Your task to perform on an android device: I want to evaluate the Amazon Basic 23-piece Magnetic Ratchet Wrench and Screwdriver Set 23-Pieces against other similar products in order to determine which screwdriver set from the USA Online Shopping app is the best.
Image 0: 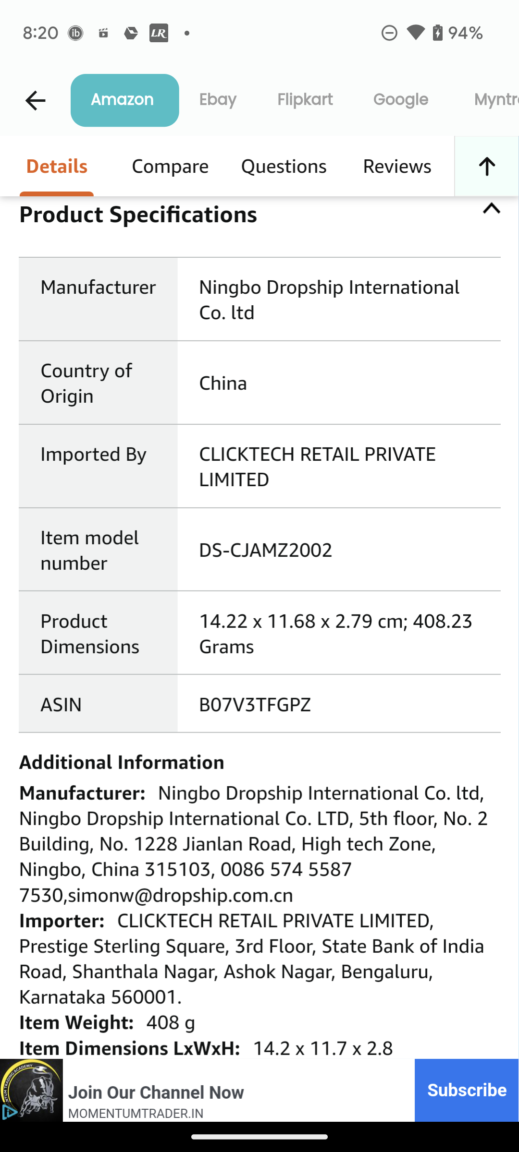
swipe up for similar items
Step 0: scroll down
Image 1: 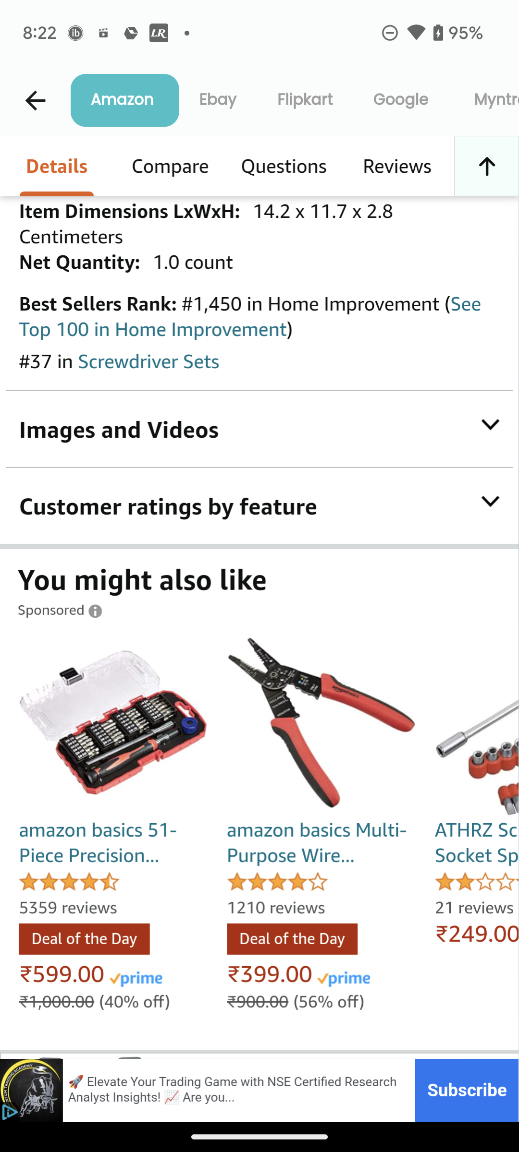
swipe up for similar items
Step 1: scroll down
Image 2: 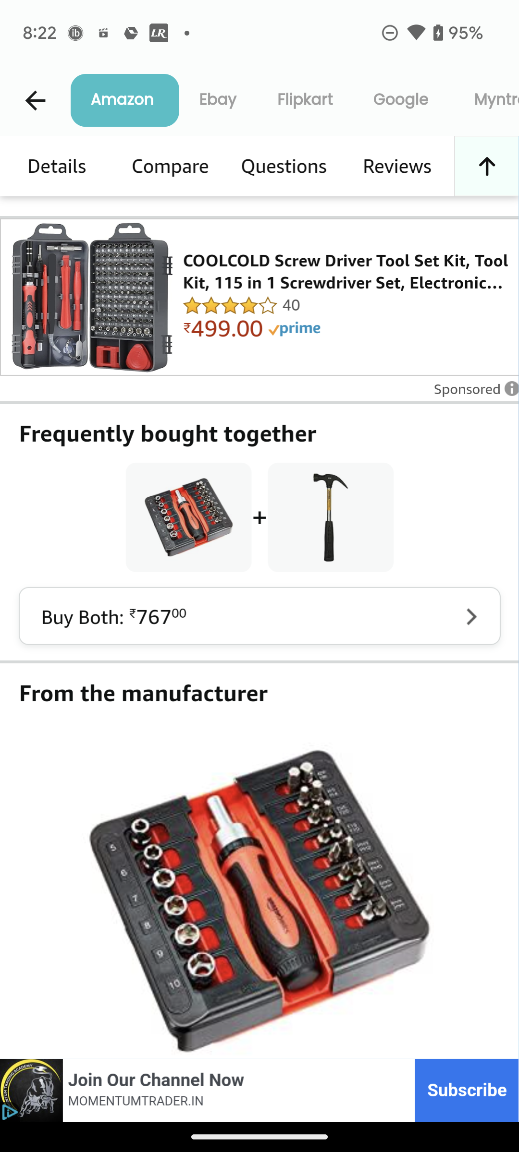
swipe up for similar items
Step 2: scroll down
Image 3: 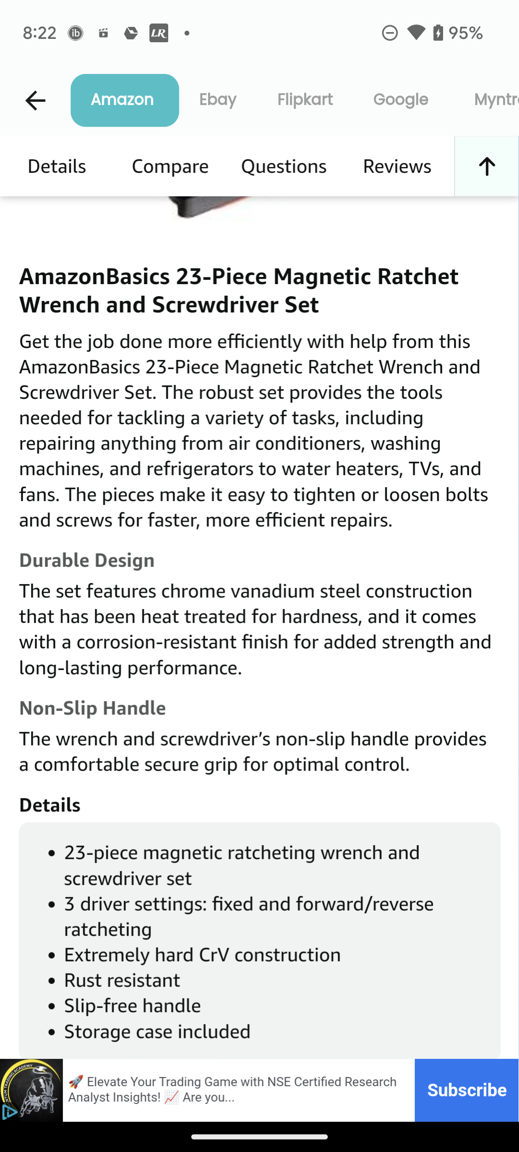
swipe up for similar items
Step 3: scroll down
Image 4: 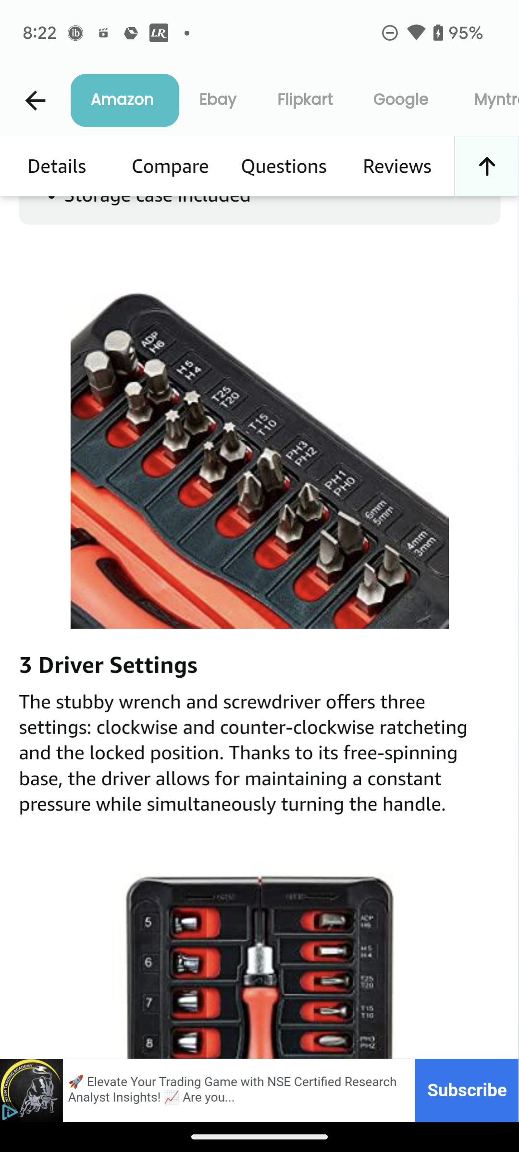
swipe up for similar items
Step 4: scroll down
Image 5: 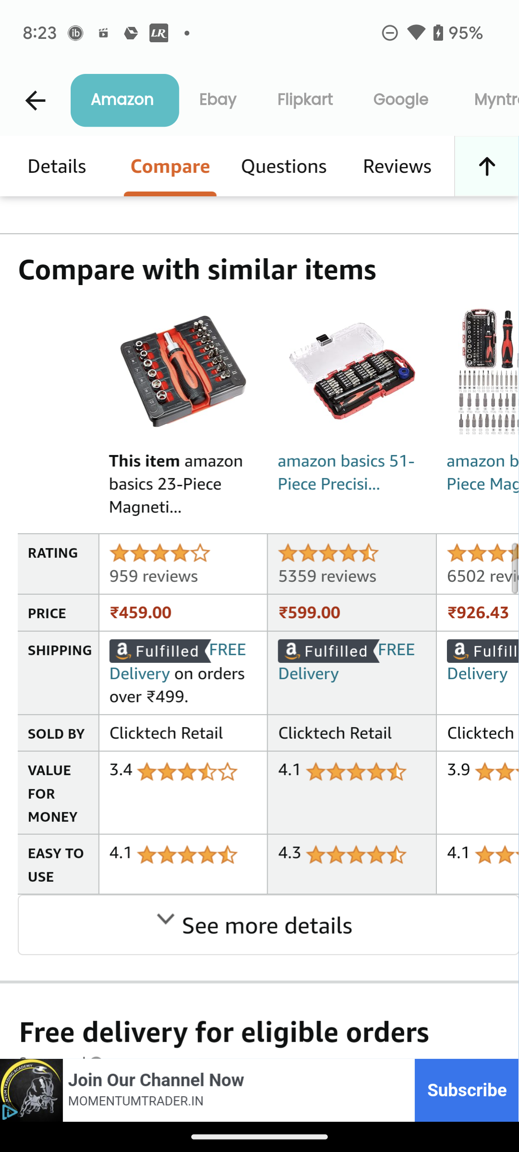
swipe left the similar items to compare price
Step 5: scroll right